Your task to perform on an android device: View hiking shoes under low to high price in the mango app.
Image 0: 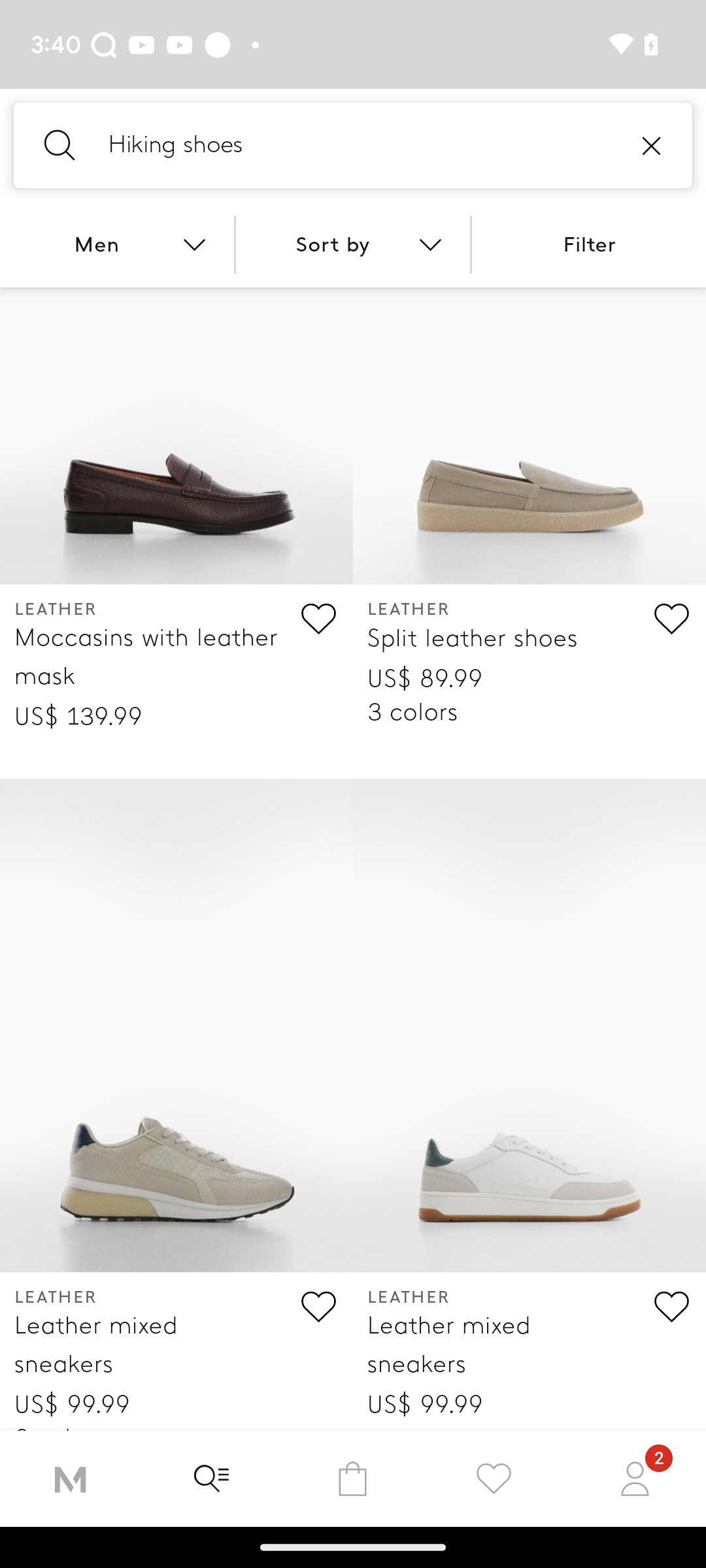
Click on the sort by option
Step 0: click (353, 244)
Image 1: 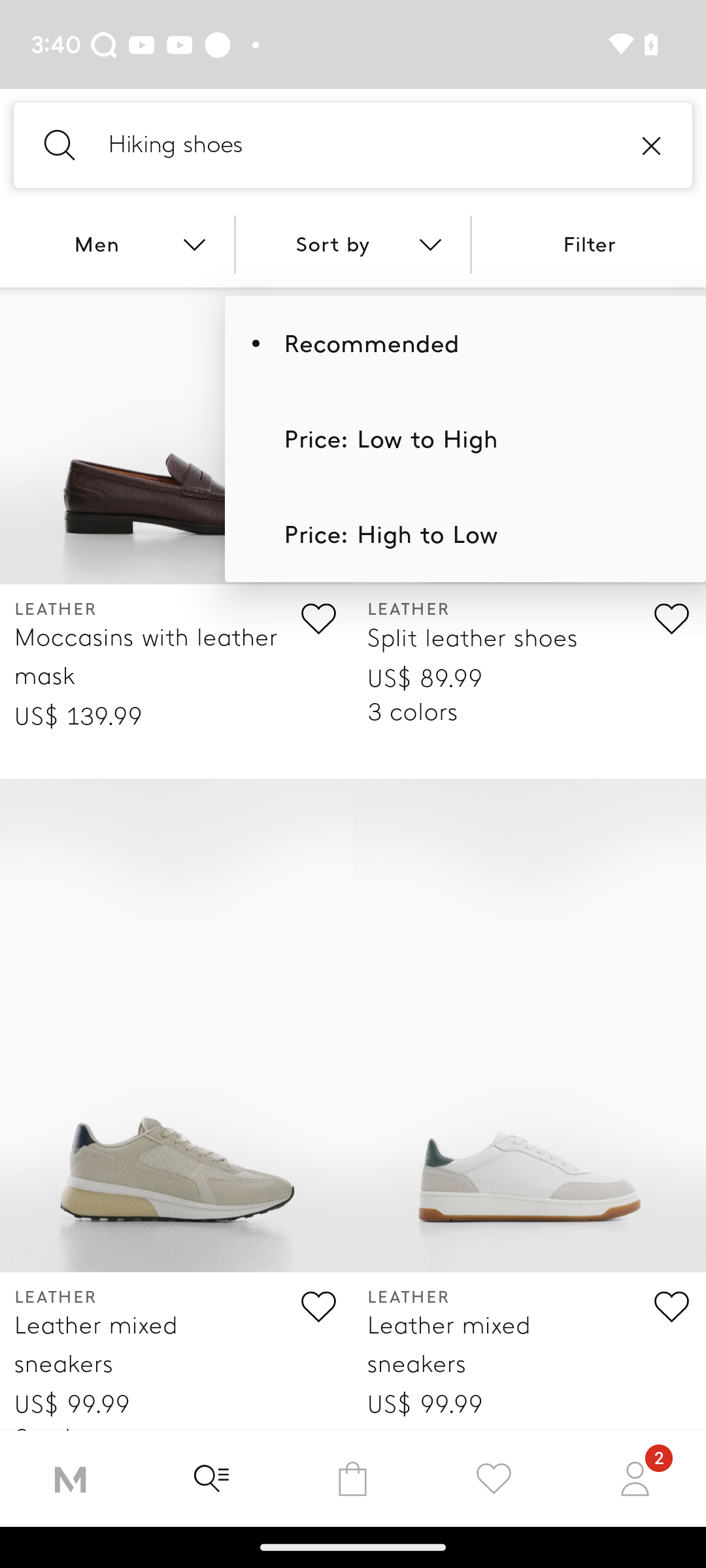
Click on the Price : low to high option
Step 1: click (472, 439)
Image 2: 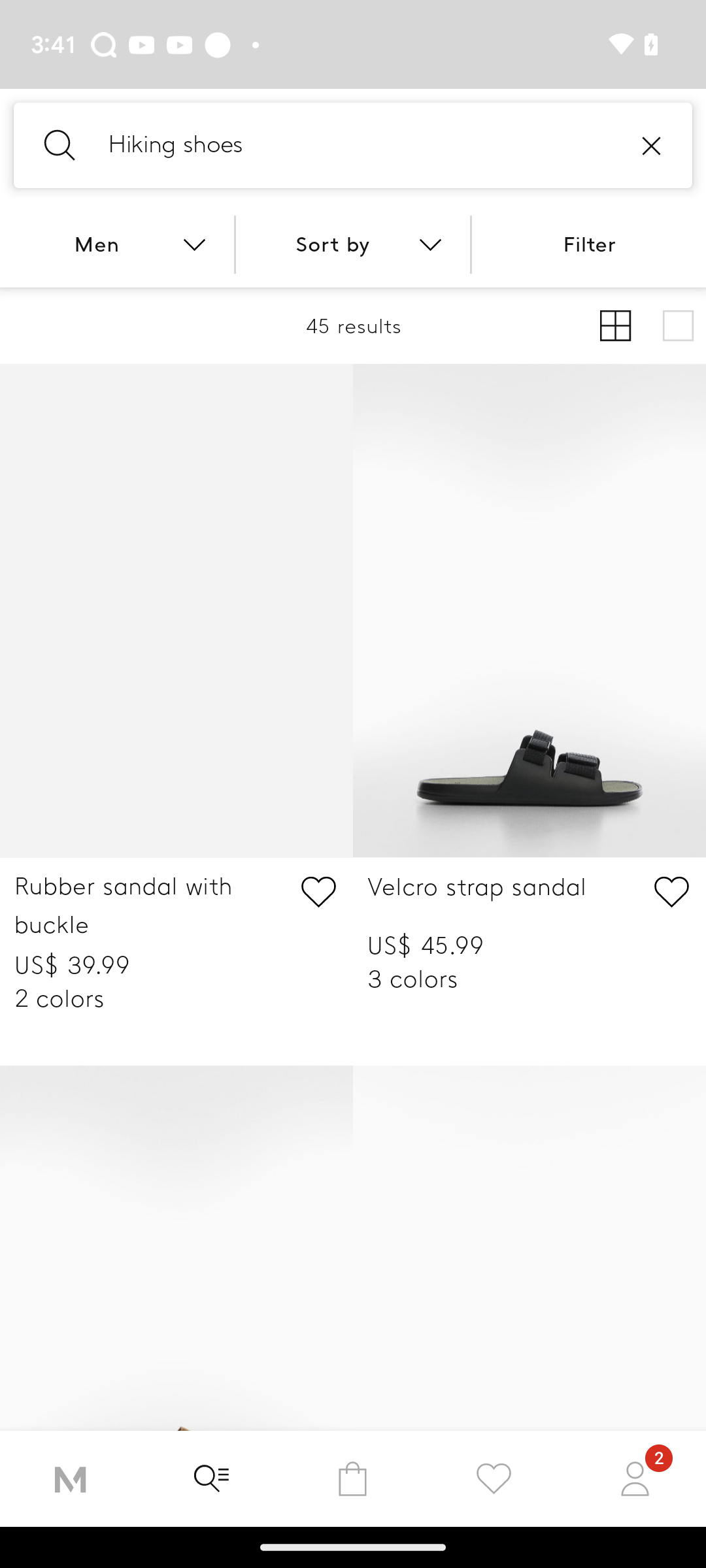
Click on the Price : low to high option
Step 2: wait